Your task to perform on an android device: I want to remove the most recent YMCA Org. file from the Google Files app's internal storage since I believe I transferred it into the wrong folder.
Image 0: 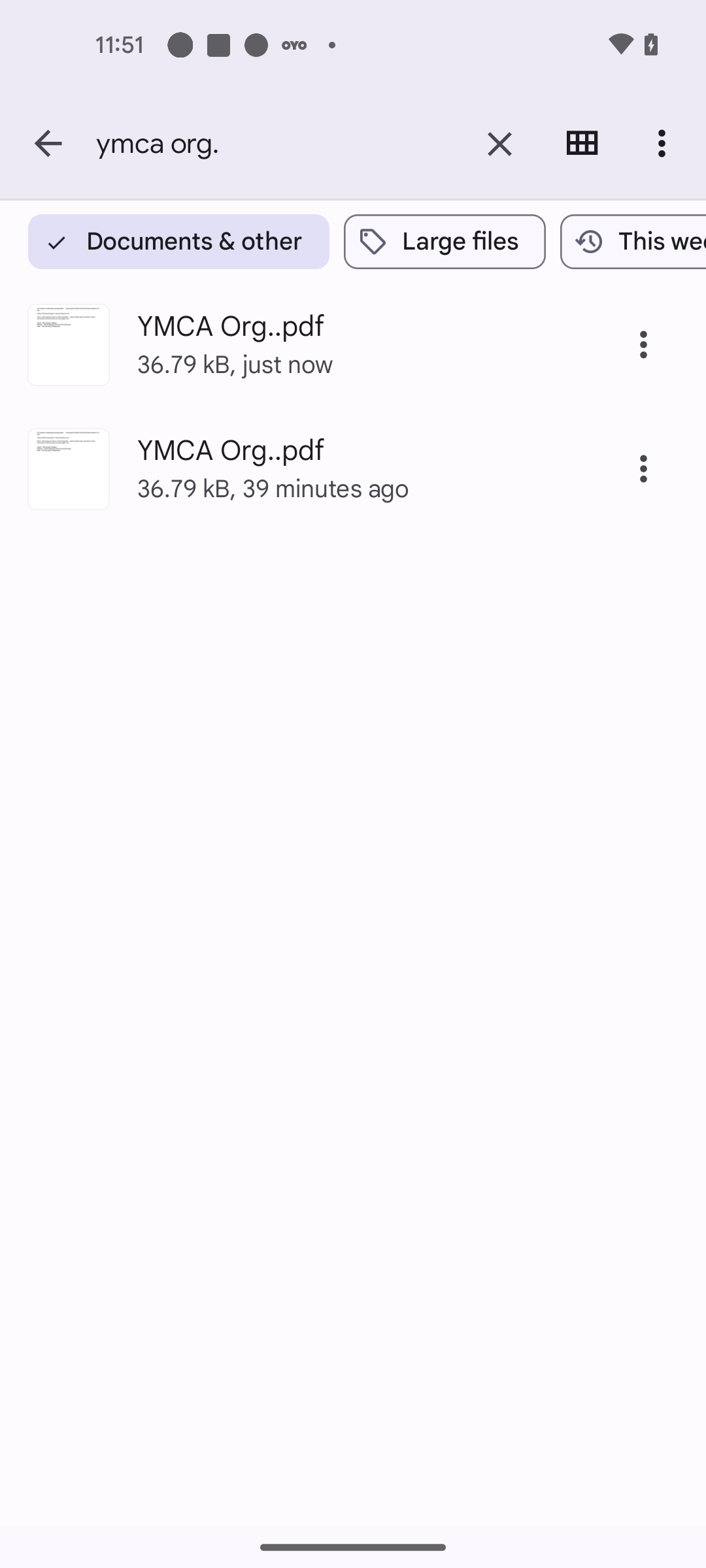
Click on the Three dots icon at the first YMCA Org..pdf file
Step 0: click (643, 344)
Image 1: 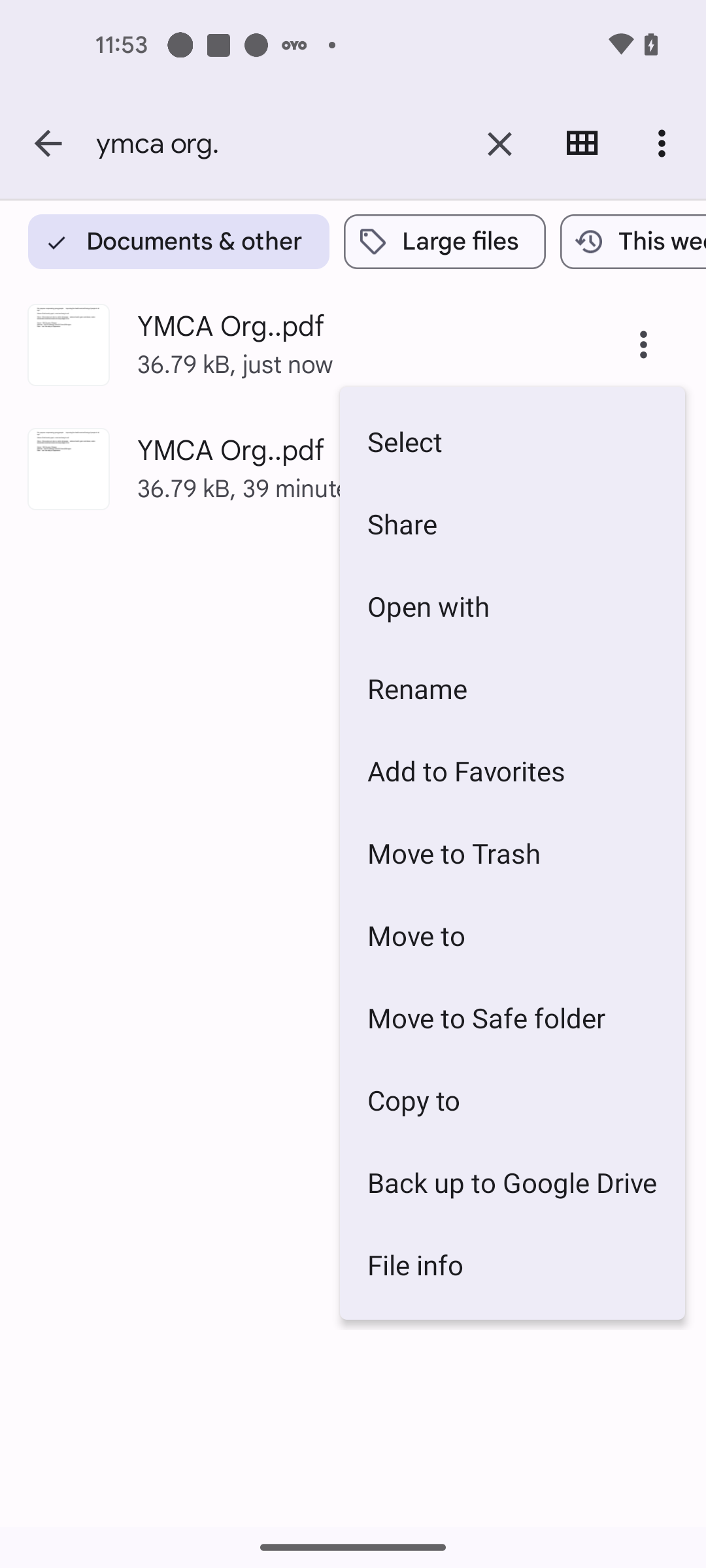
Click on the Move to Trash option
Step 1: click (512, 853)
Image 2: 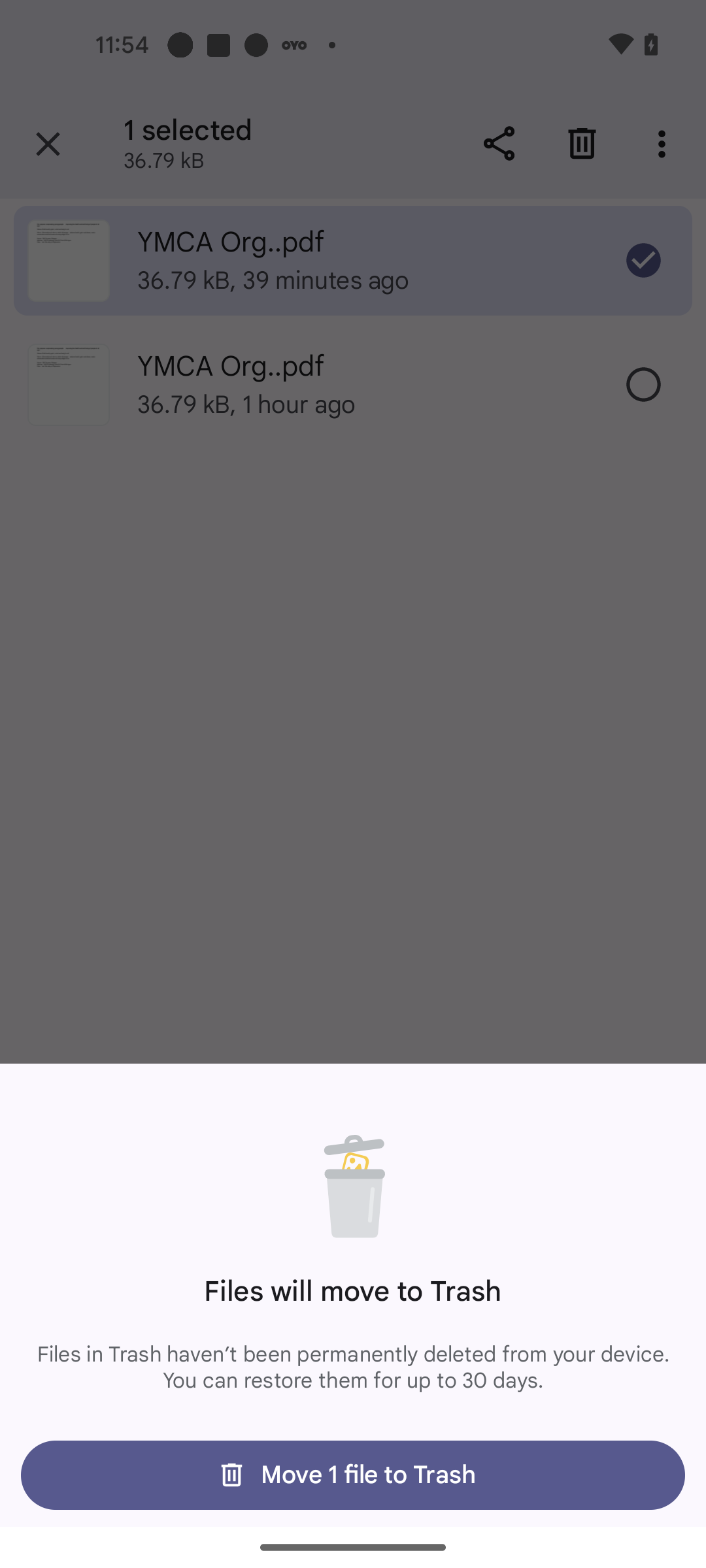
Click on the Move 1 File to Trash button
Step 2: click (352, 1475)